Your task to perform on an android device: Read a review of the attraction on Google Maps.
Image 0: 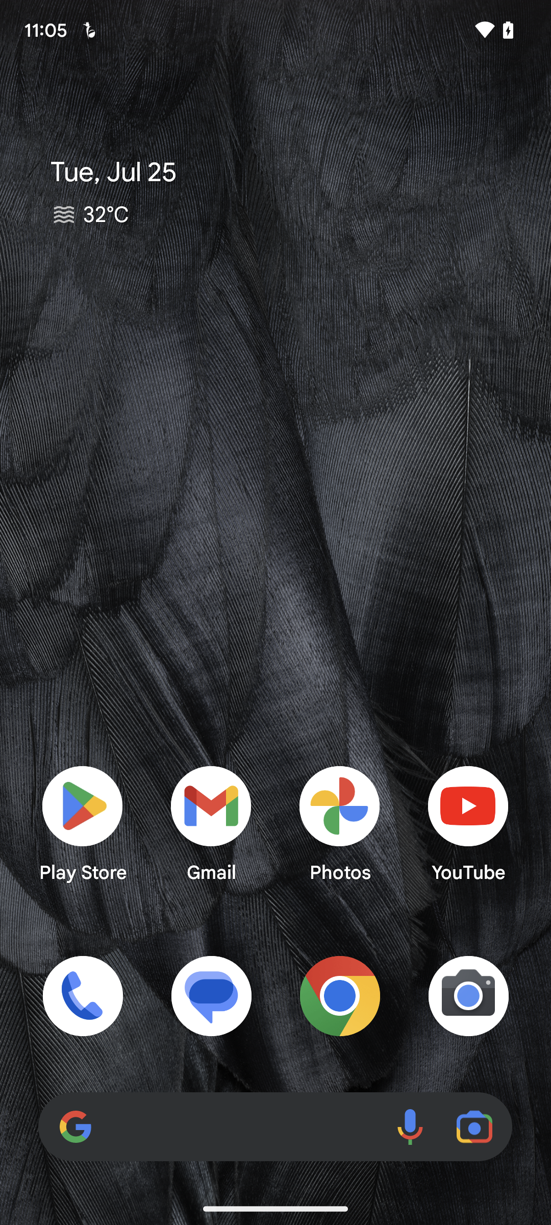
Open Google Map
Step 0: open app "Maps"
Image 1: 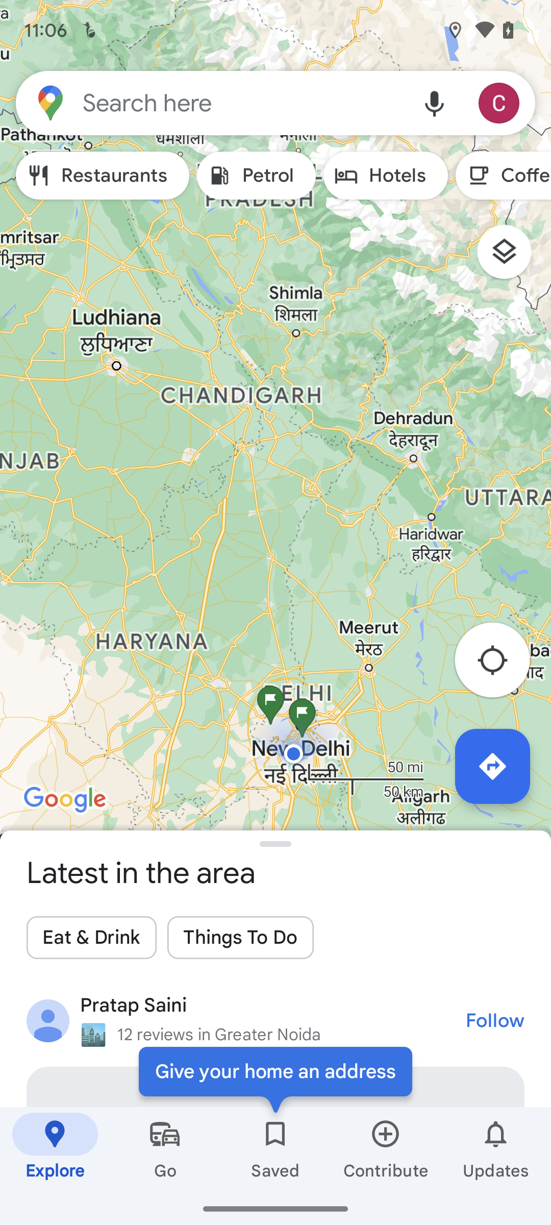
go to the attraction and view locations
Step 1: wait
Image 2: 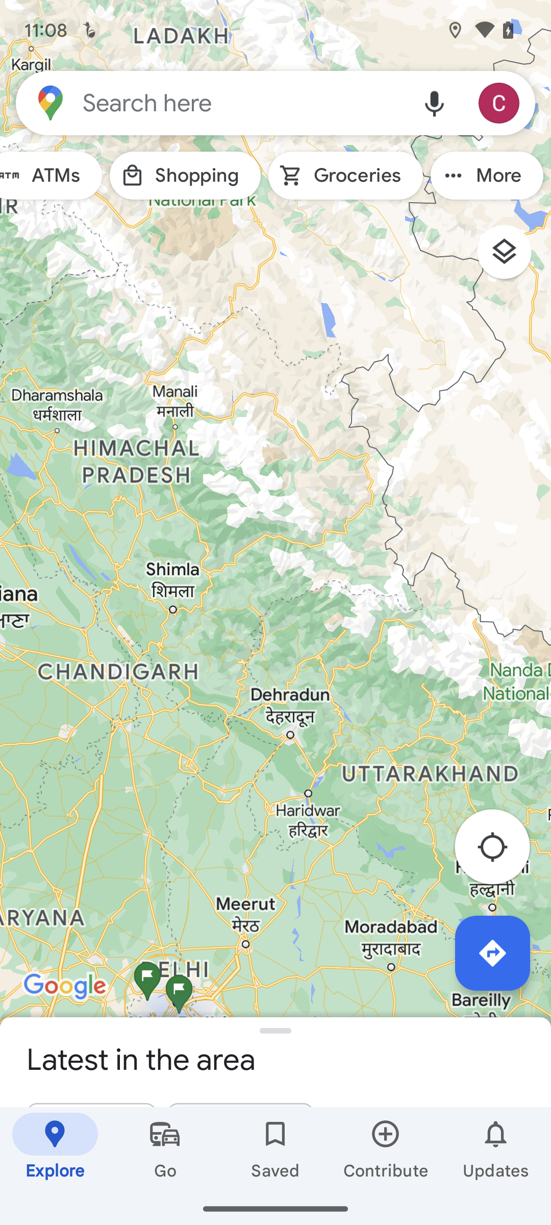
go to the attraction and view locations
Step 2: click (487, 176)
Image 3: 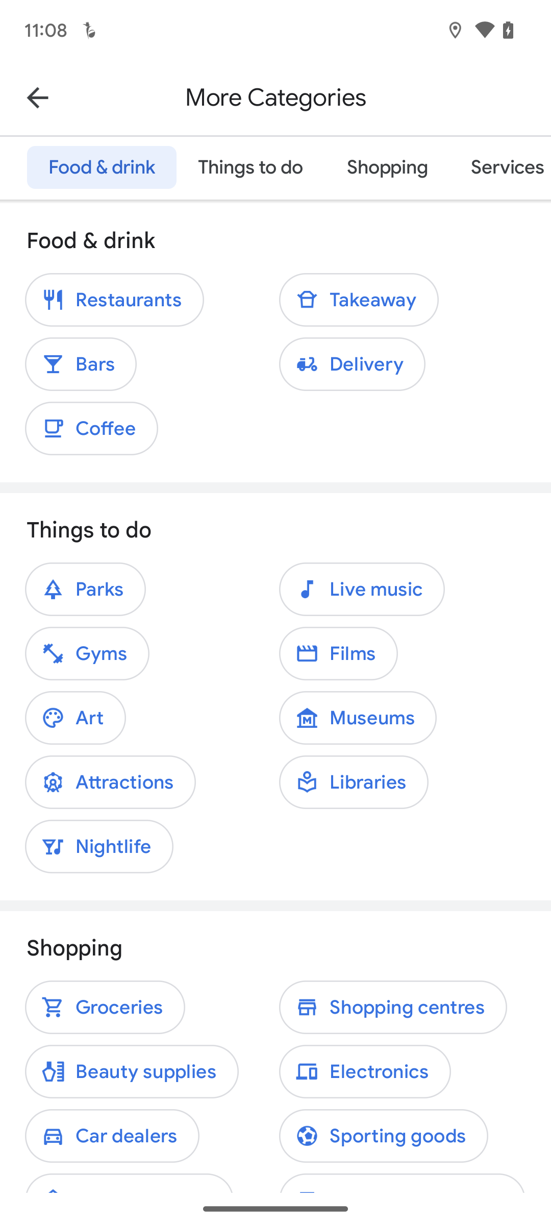
go to the attraction and view locations
Step 3: click (110, 782)
Image 4: 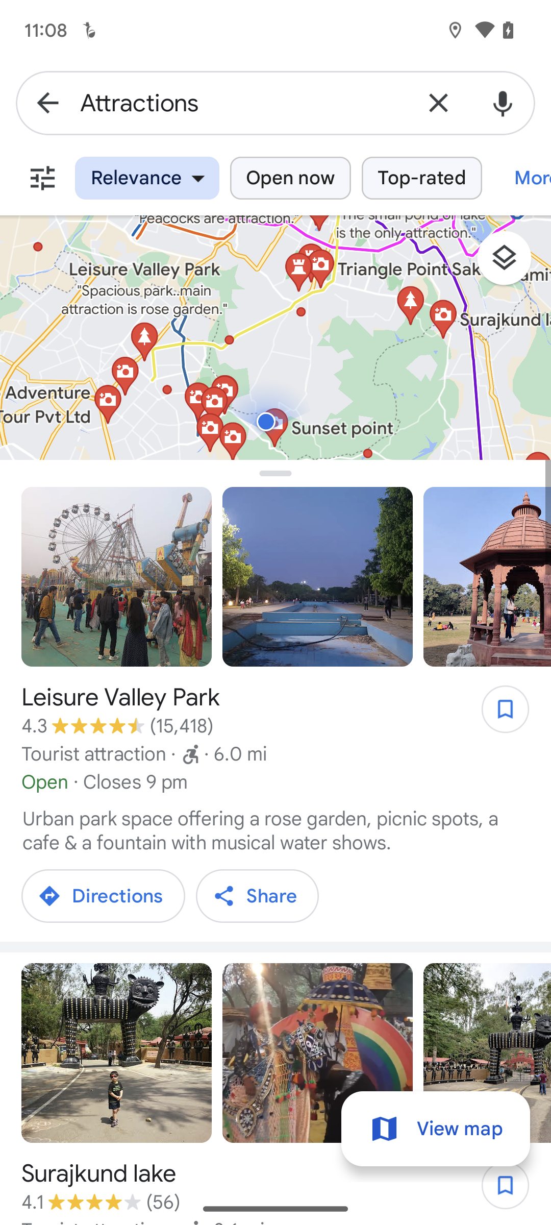
Click on Surajkund Lake.
Step 4: click (243, 1173)
Image 5: 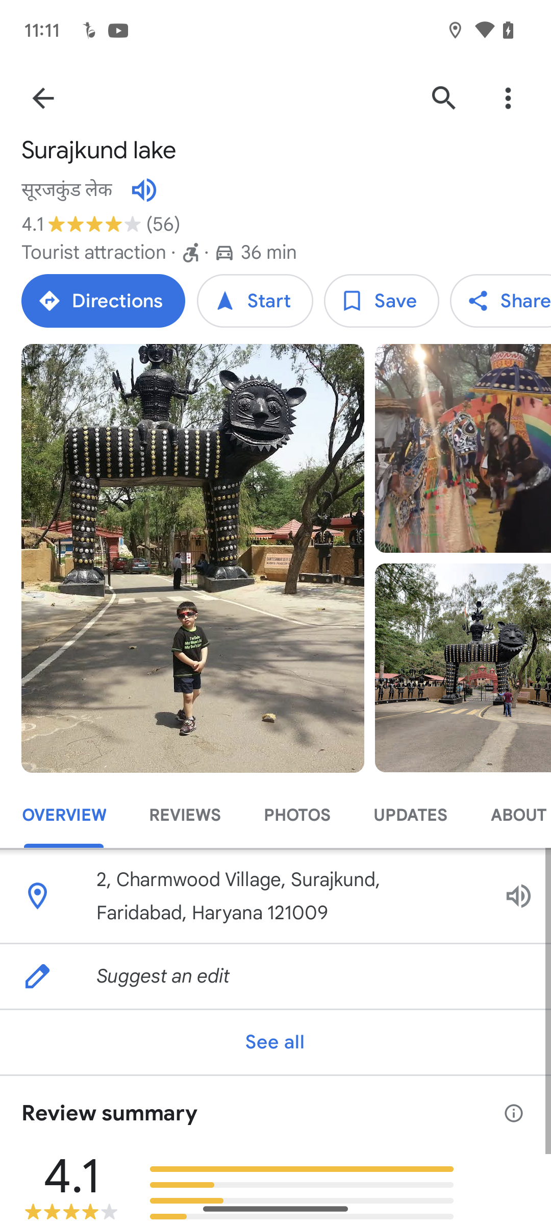
Click on Review.
Step 5: click (185, 815)